Your task to perform on an android device: I am planning a family trip to Vancouver, so find an economy class flight for me for a one-way trip from Toronto Pearson International to Vancouver International Airport on December 15 for 3 adults on the Trip.com app.
Image 0: 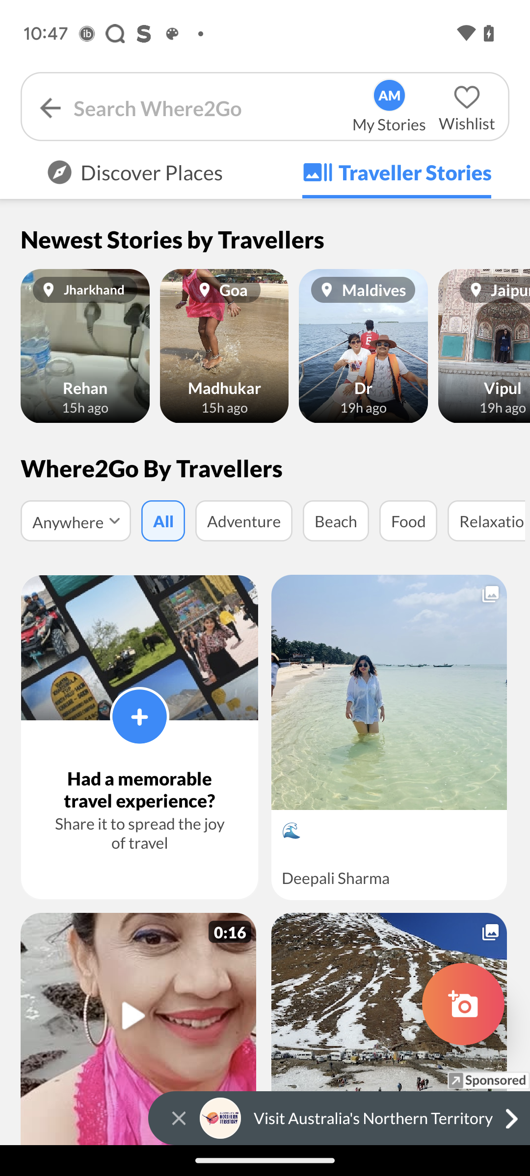
Open the Trip.com app.
Step 0: open app "Trip.com"
Image 1: 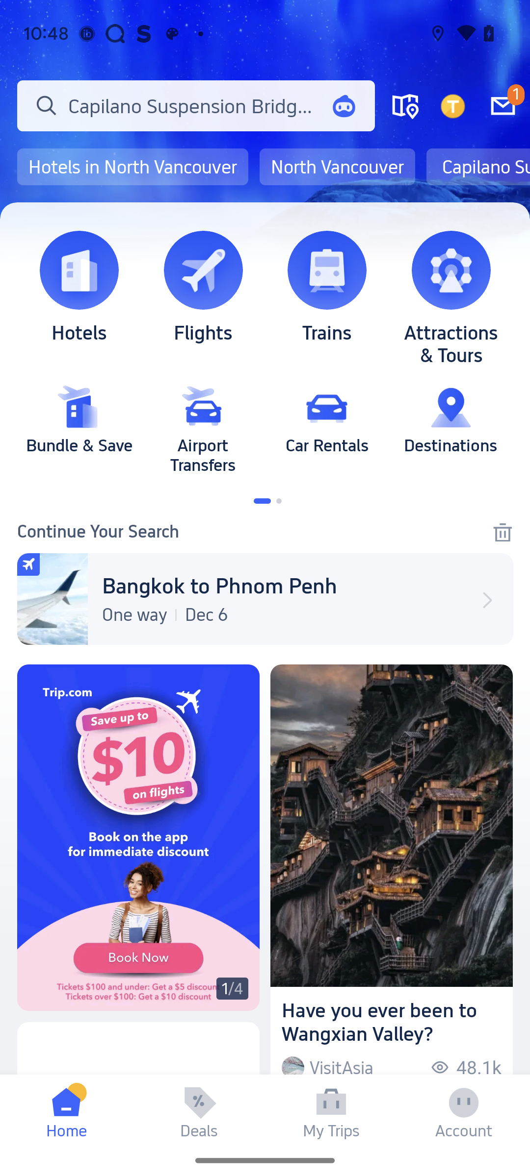
Open the Flight tab.
Step 1: click (203, 270)
Image 3: 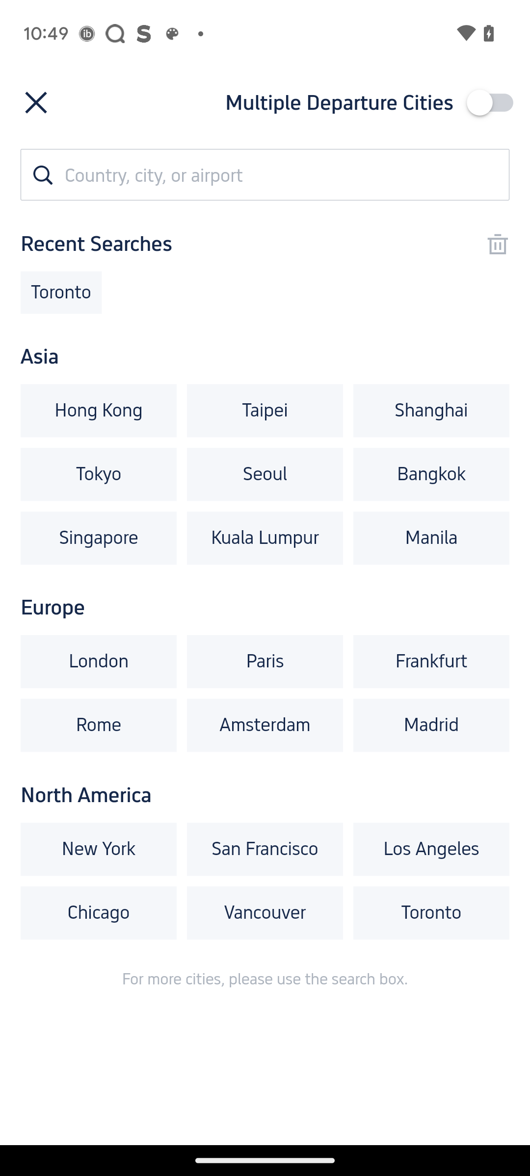
Click on the search box at the top.
Step 3: click (278, 174)
Image 4: 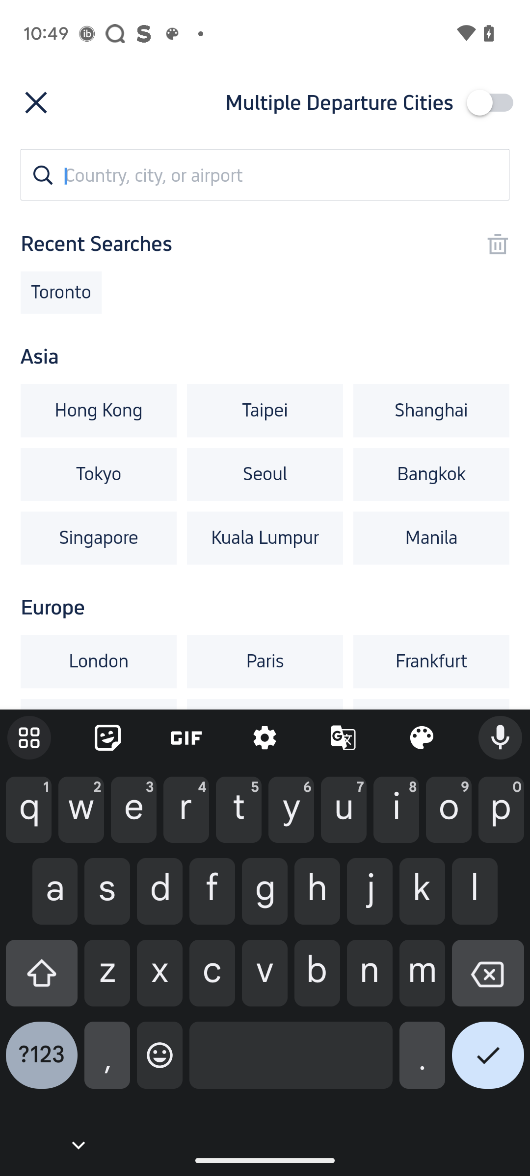
Type Toronto Pearson International in the search box.
Step 4: type "Toronto Pearson International"
Image 6: 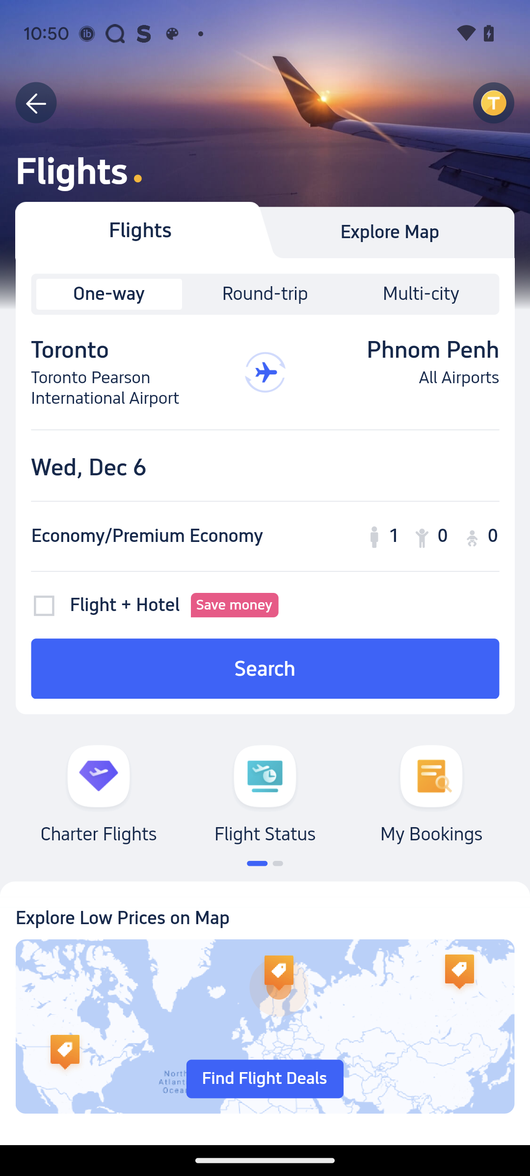
Click on the text Phnom Penh.
Step 6: click (400, 372)
Image 7: 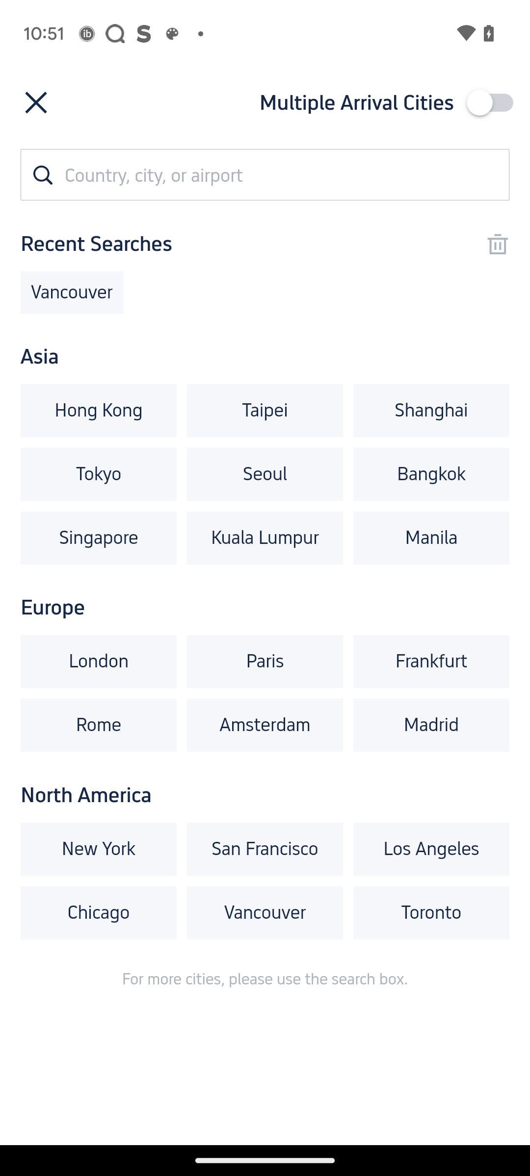
Click on the search box at the top.
Step 7: click (278, 174)
Image 8: 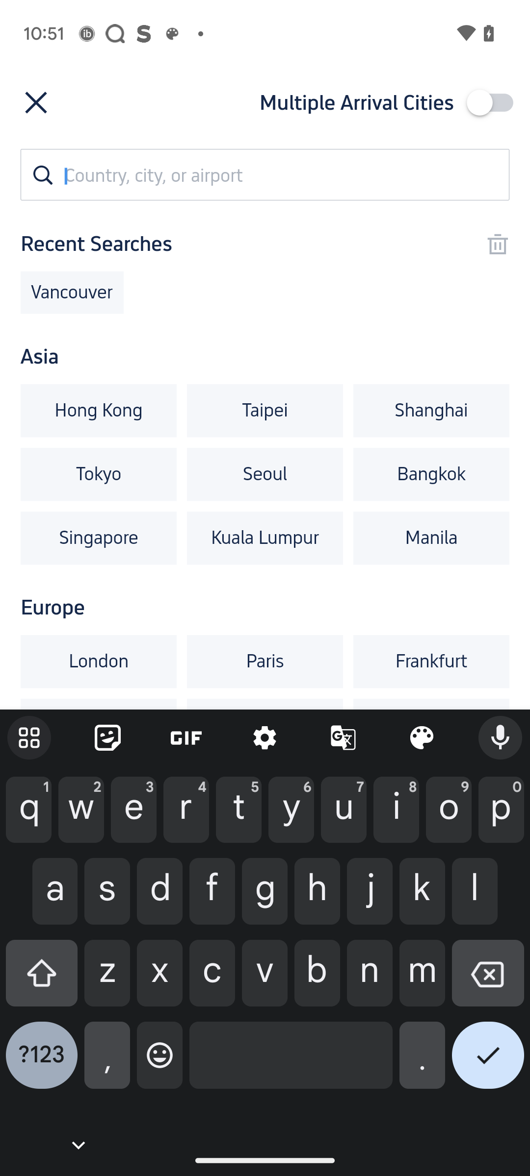
Type Vancouver International Airport in the search box.
Step 8: type " Vancouver International Airport"
Image 9: 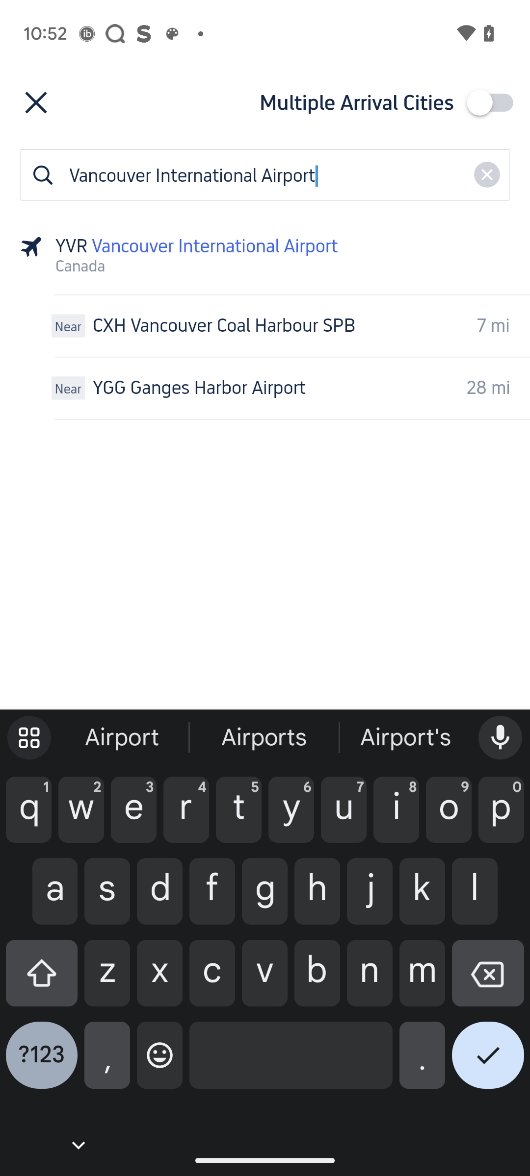
Select the first tab YVR  Vancouver International Airport.
Step 9: click (265, 255)
Image 10: 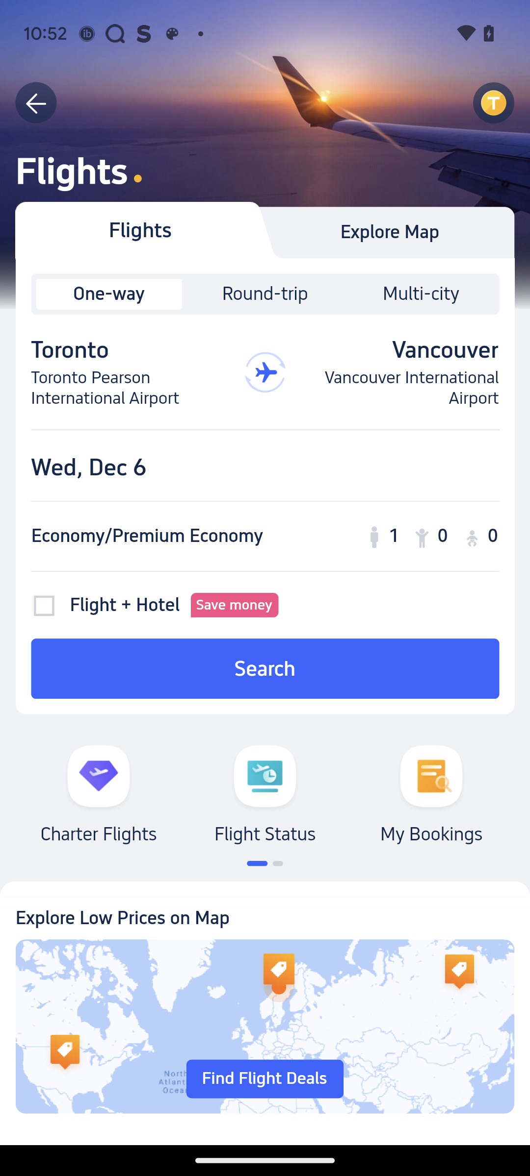
Click on the Date tab.
Step 10: click (265, 465)
Image 12: 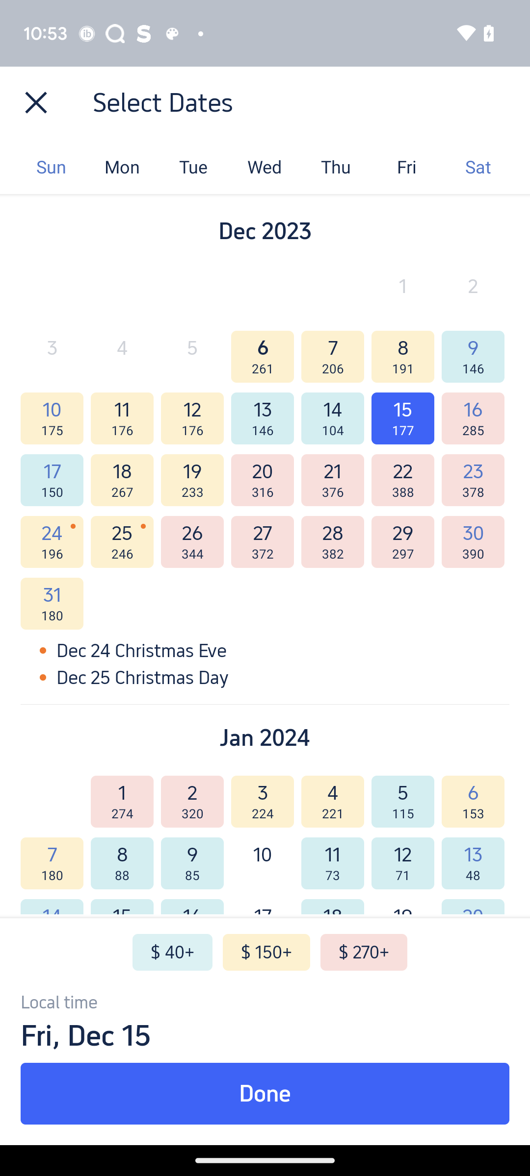
Click on the Done tab at the bottom.
Step 12: click (265, 1094)
Image 13: 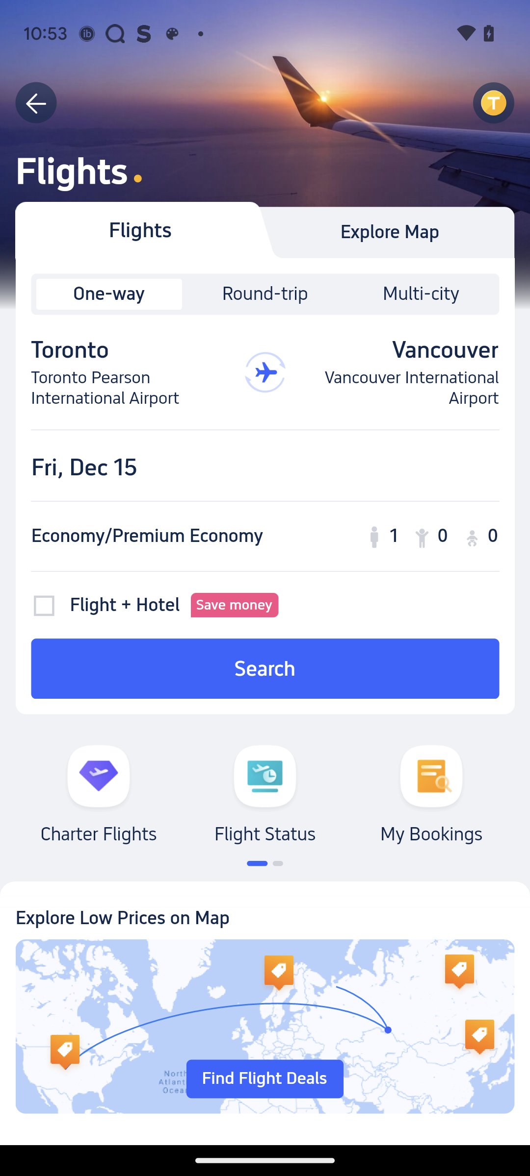
Click on the Cabin class input box.
Step 13: click (148, 526)
Image 14: 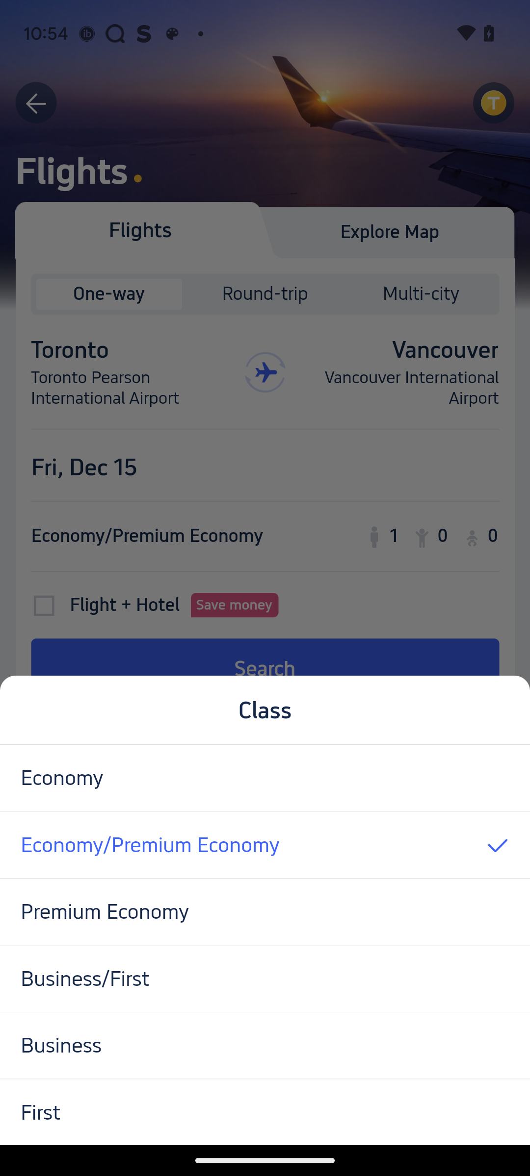
Select the class "Economy".
Step 14: click (265, 778)
Image 15: 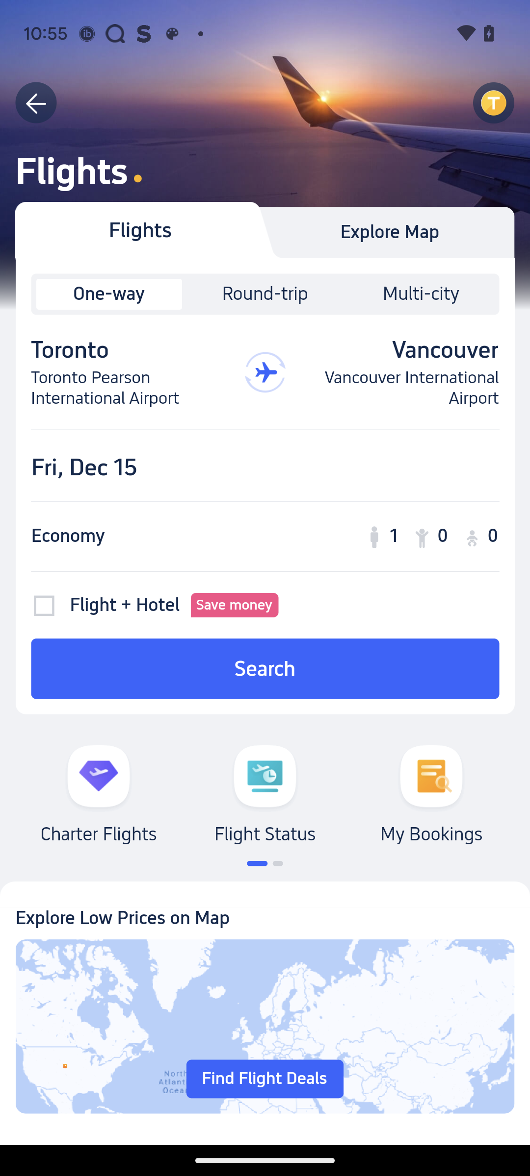
Click on the any of the passenger icon.
Step 15: click (430, 526)
Image 16: 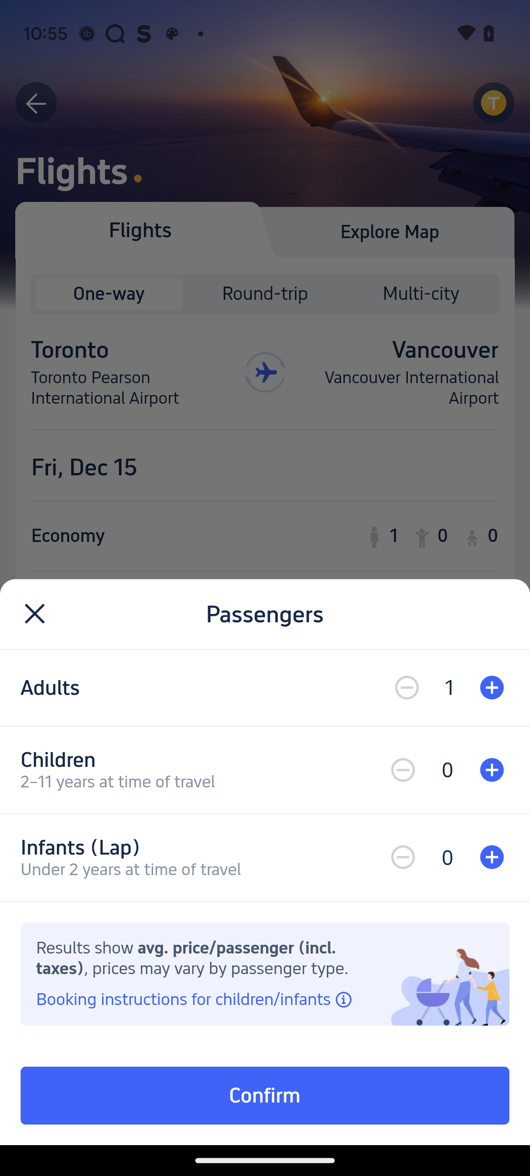
Click on the + icon of the Adults tab.
Step 16: click (492, 687)
Image 17: 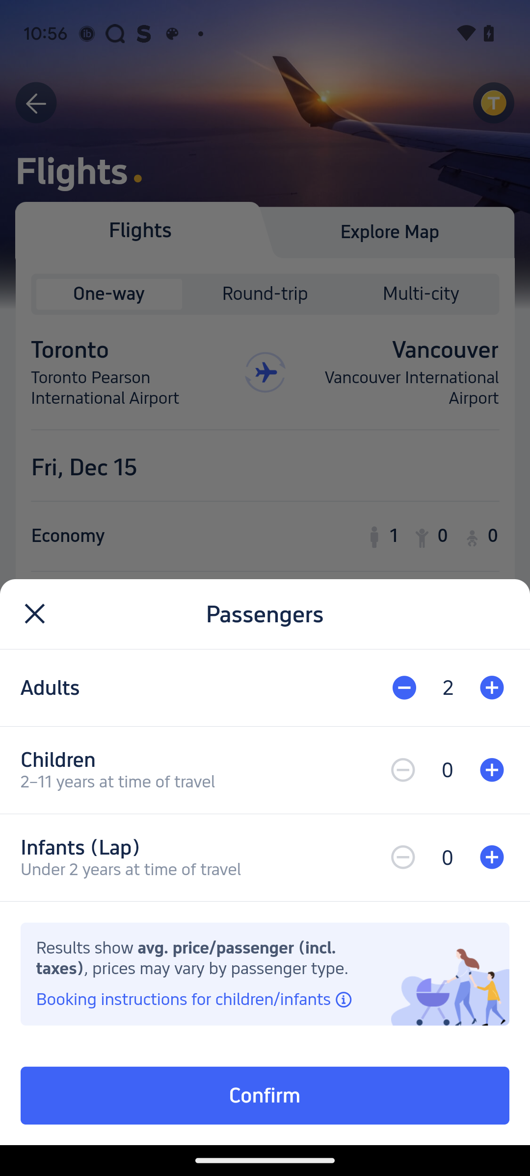
Click on the + icon of the Adults tab.
Step 17: click (492, 687)
Image 18: 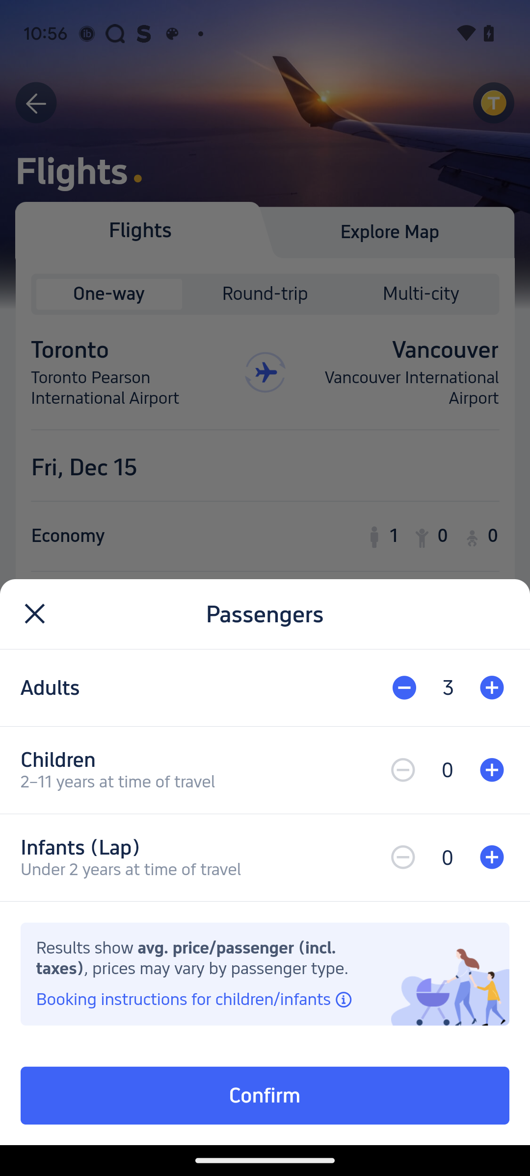
Click on the Confirm tab at the bottom.
Step 18: click (265, 1096)
Image 19: 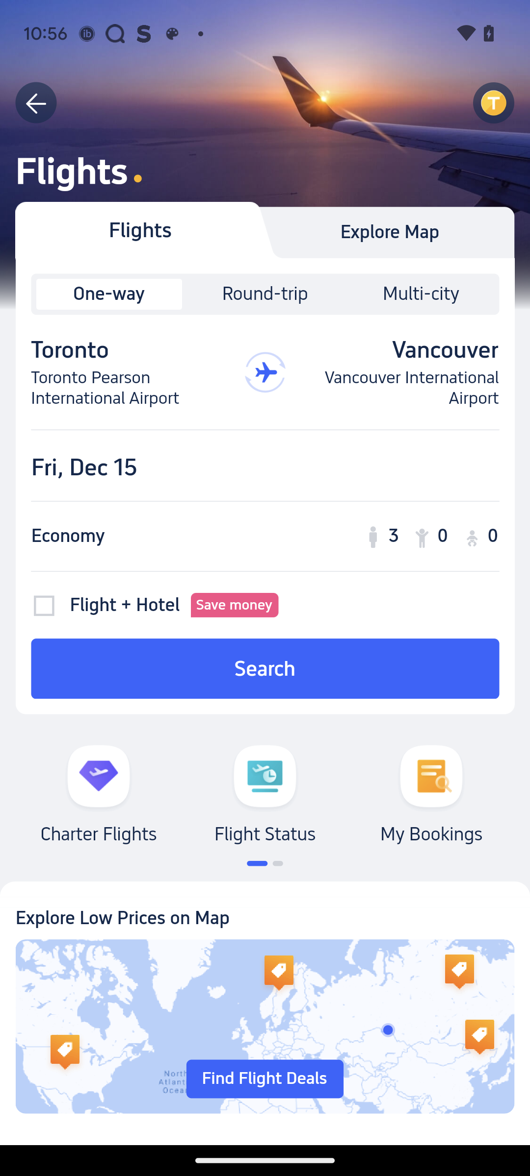
Click on the search button.
Step 19: click (265, 668)
Image 20: 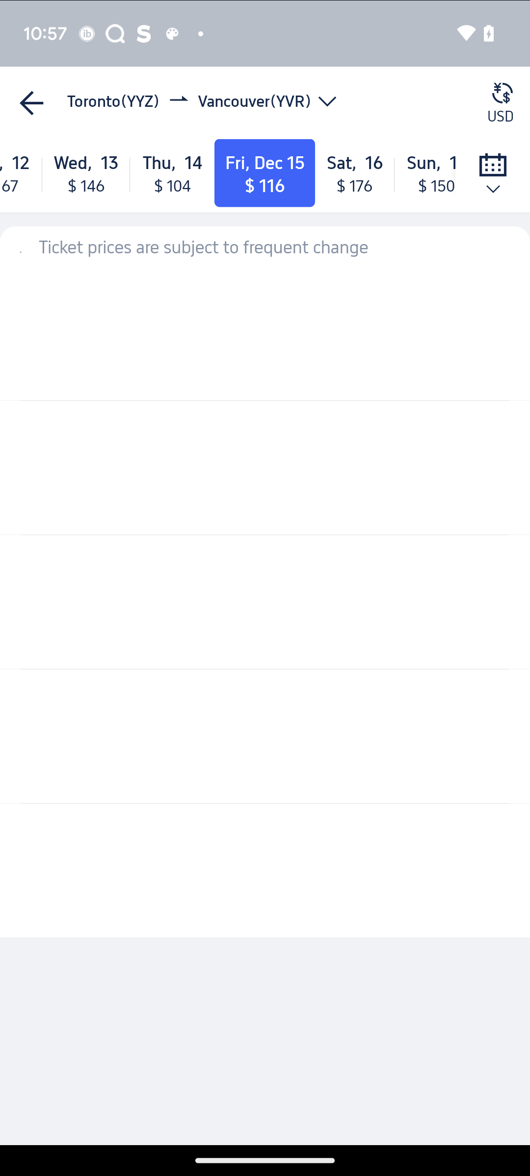
Click on the search button.
Step 20: wait